Your task to perform on an android device: I'd want to see tracking progress in the Google Fit app.
Image 0: 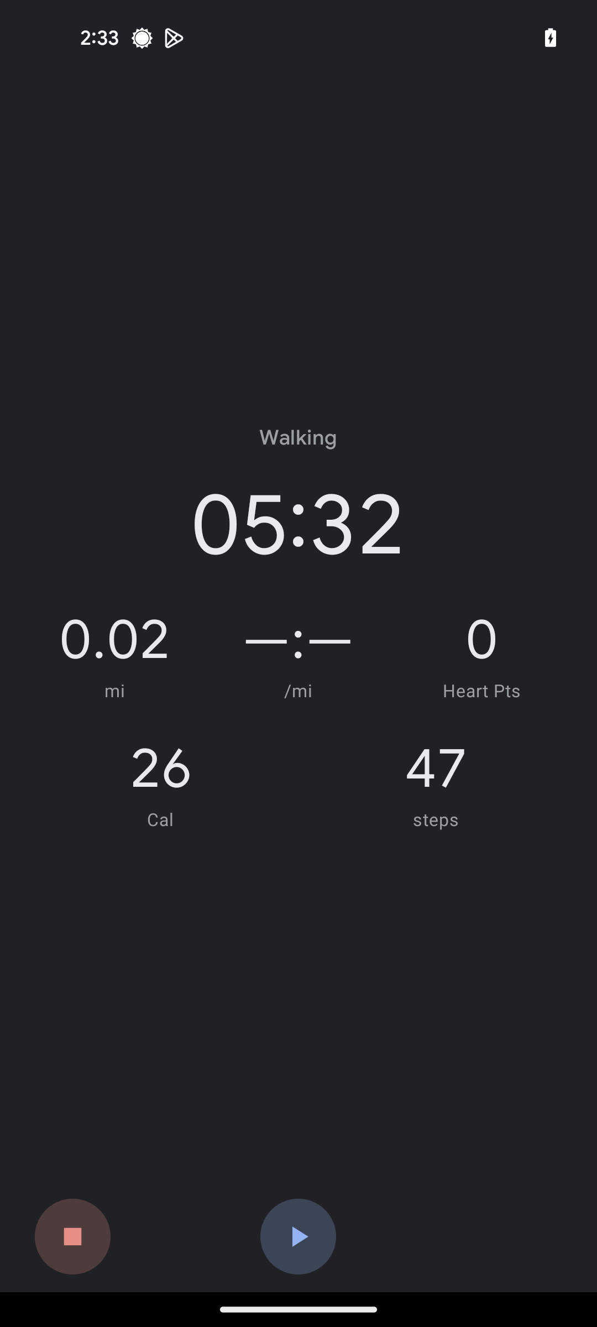
Go back to the previous screen
Step 0: press back button
Image 1: 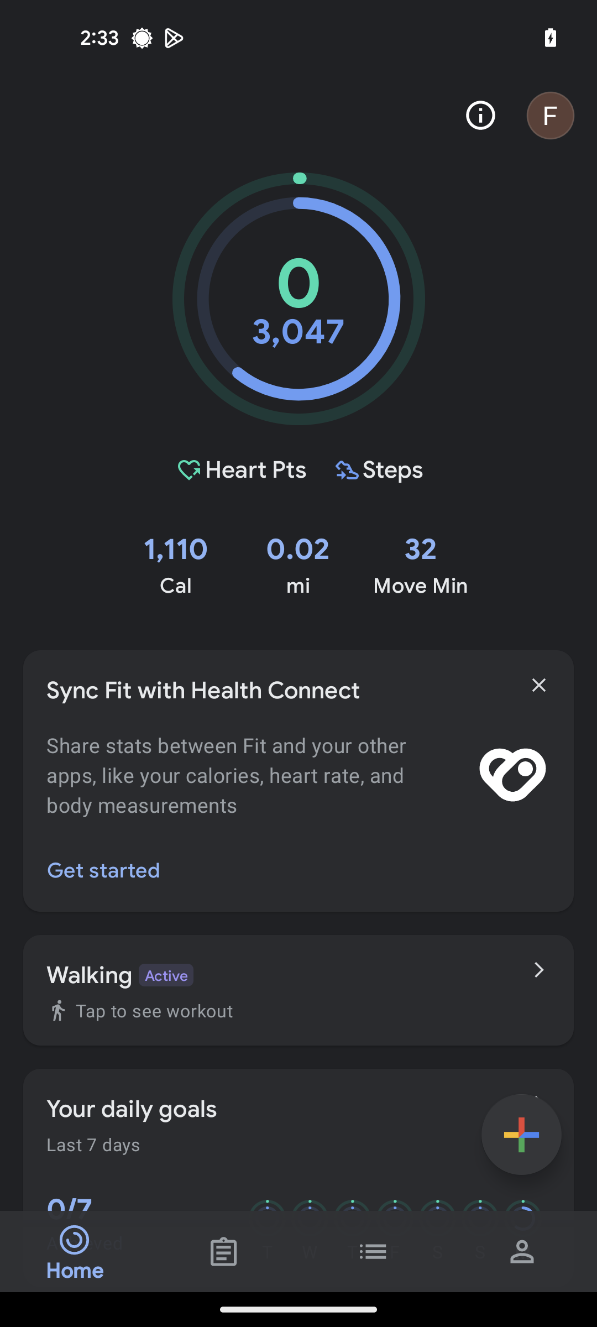
Click on the Journal section
Step 1: click (224, 1251)
Image 2: 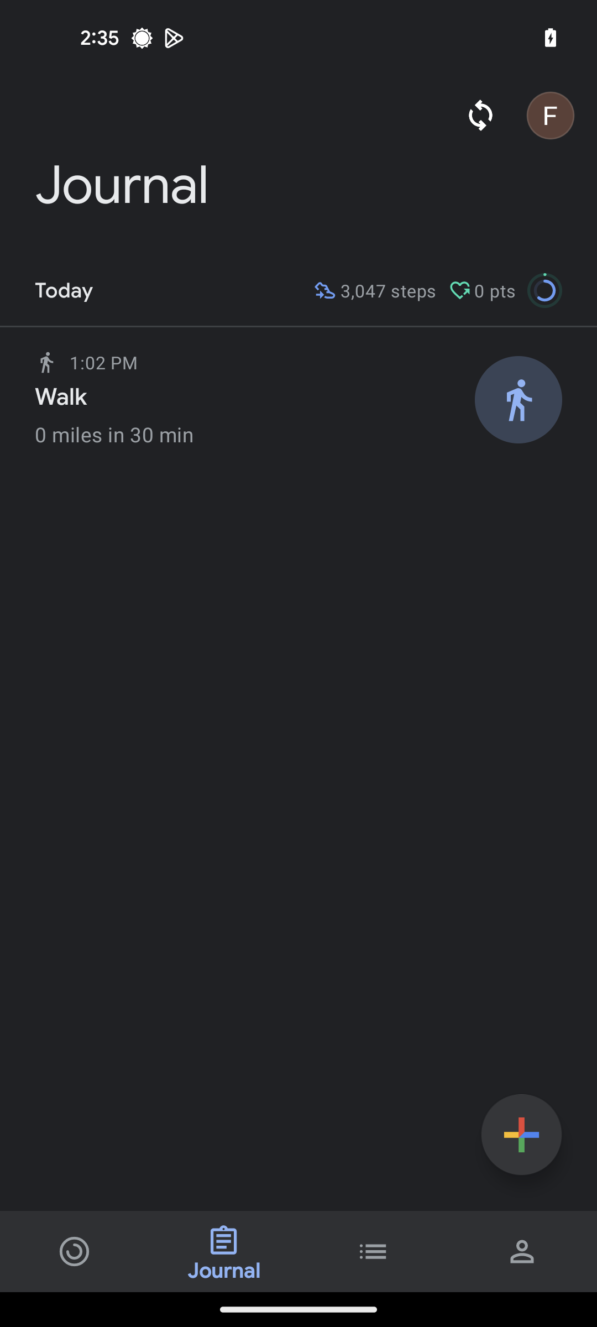
Click on the Walk Journal
Step 2: click (255, 396)